Your task to perform on an android device: I want to search a house to buy in the Netherlands.
Image 0: 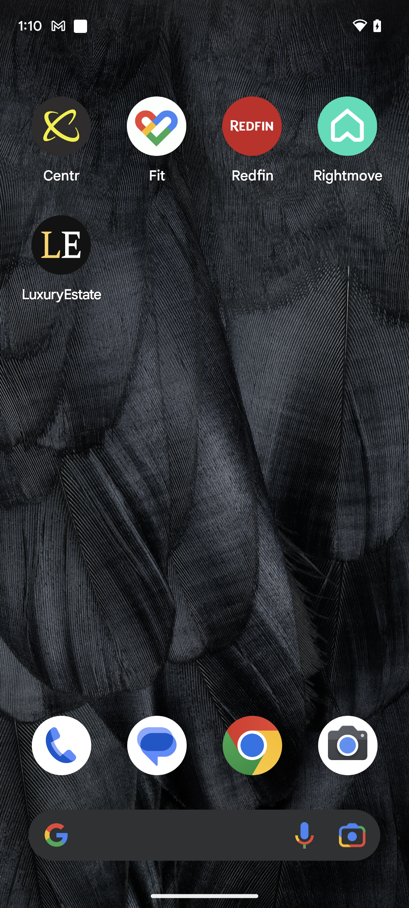
Open LuxuryEstate app.
Step 0: open app "LuxuryEstate"
Image 1: 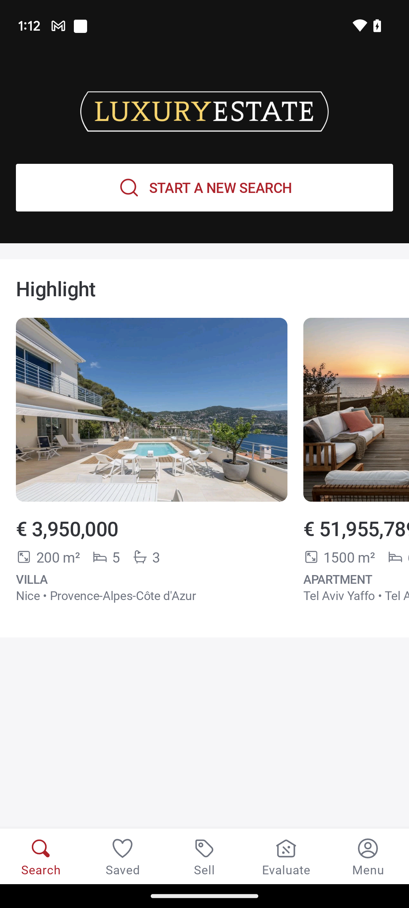
Open LuxuryEstate app.
Step 1: open app "LuxuryEstate"
Image 2: 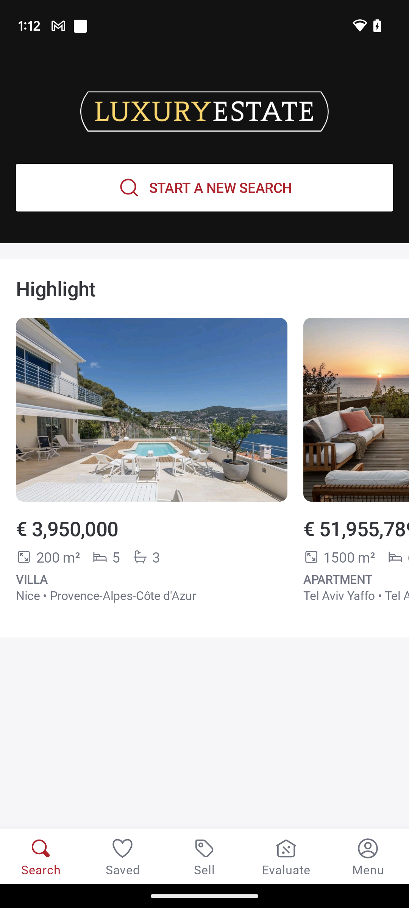
Click on start a new search option.
Step 2: click (204, 188)
Image 3: 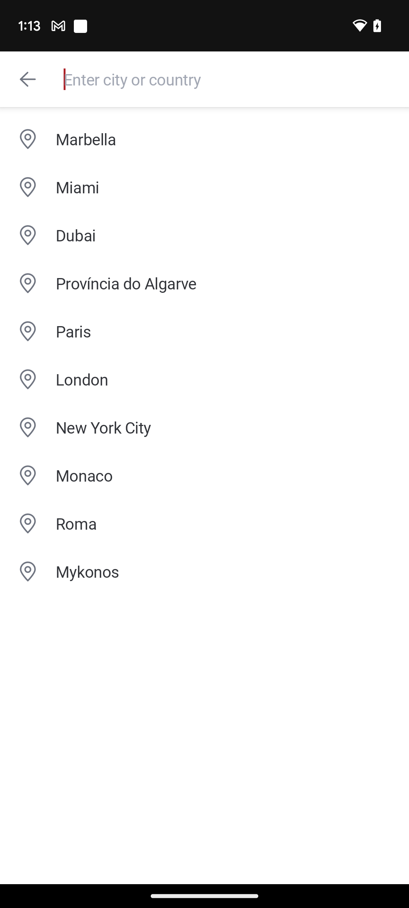
Enter Netherlands in the searchbar.
Step 3: type "Netherlands"
Image 4: 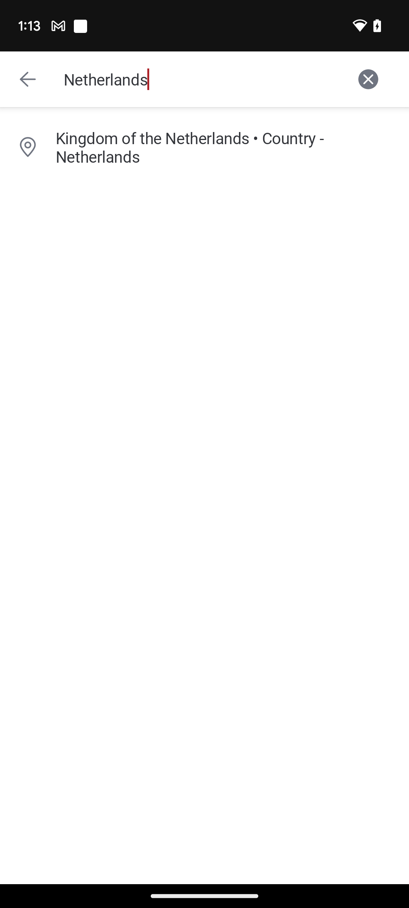
Click on the search result.
Step 4: click (204, 147)
Image 5: 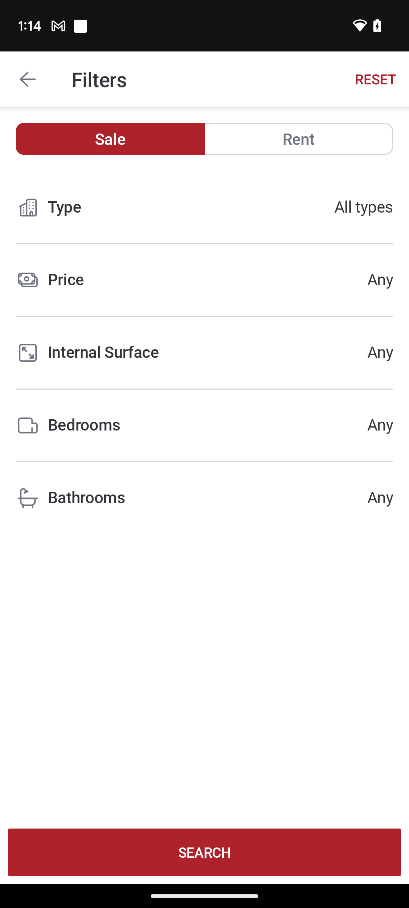
Click on search button on the bottom of the screen.
Step 5: click (204, 852)